Your task to perform on an android device: Get public transportation routes between Philadelphia and New York City so I can avoid traffic and arrive at a low cost.
Image 0: 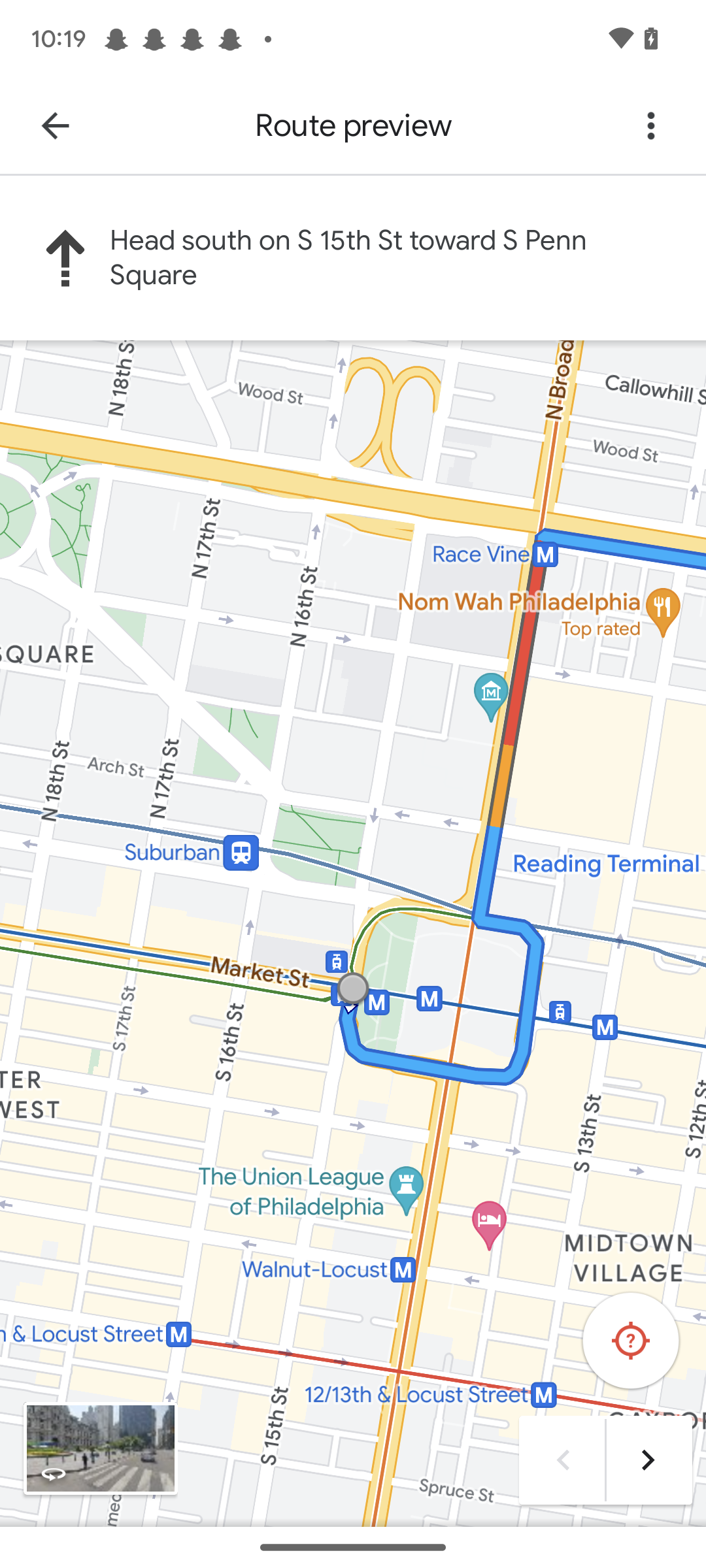
Scroll left on the right side of the screen.
Step 0: scroll right
Image 1: 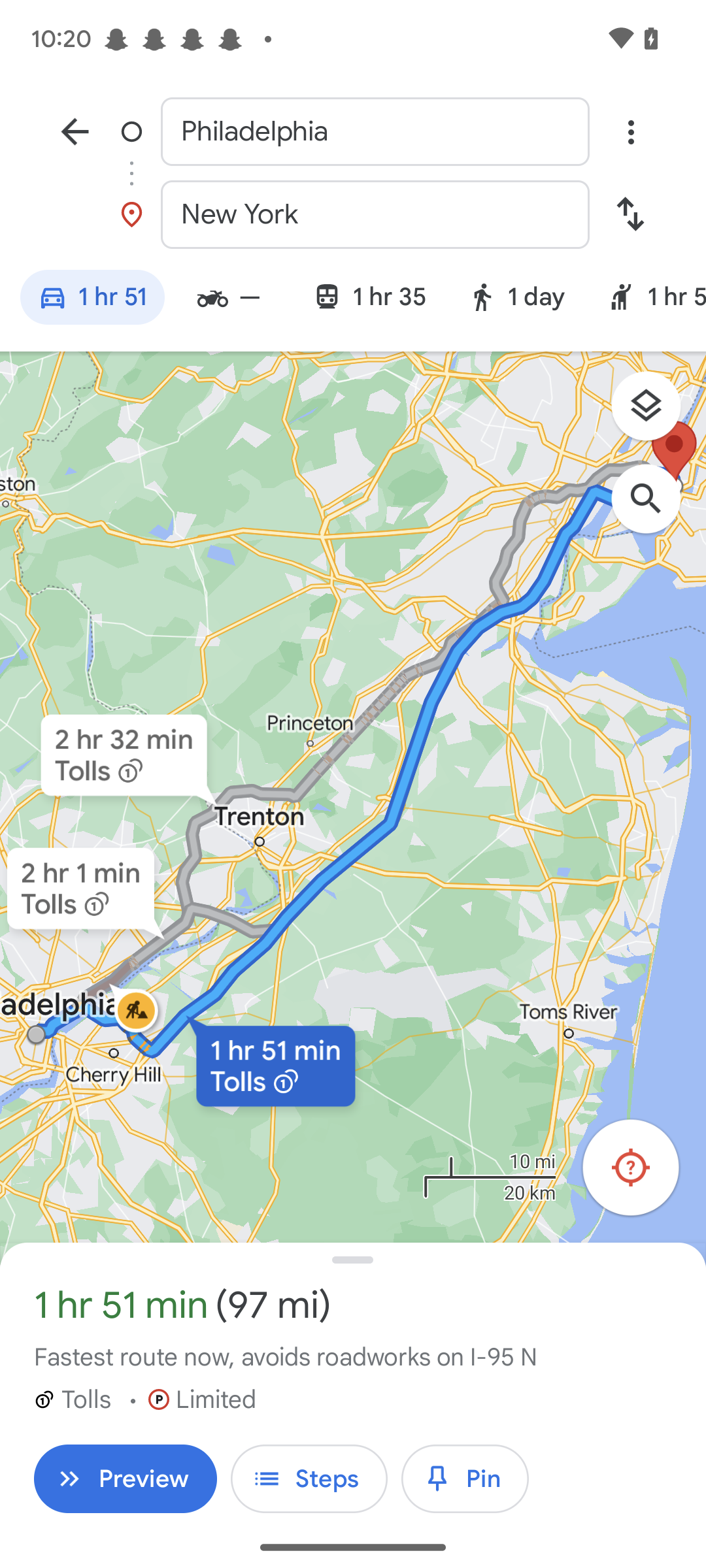
Click on train icon in the middle of the screen.
Step 1: click (369, 300)